Your task to perform on an android device: I would like to switch the text style of the Maria Rossi document in the Polaris Office app to Title 1.
Image 0: 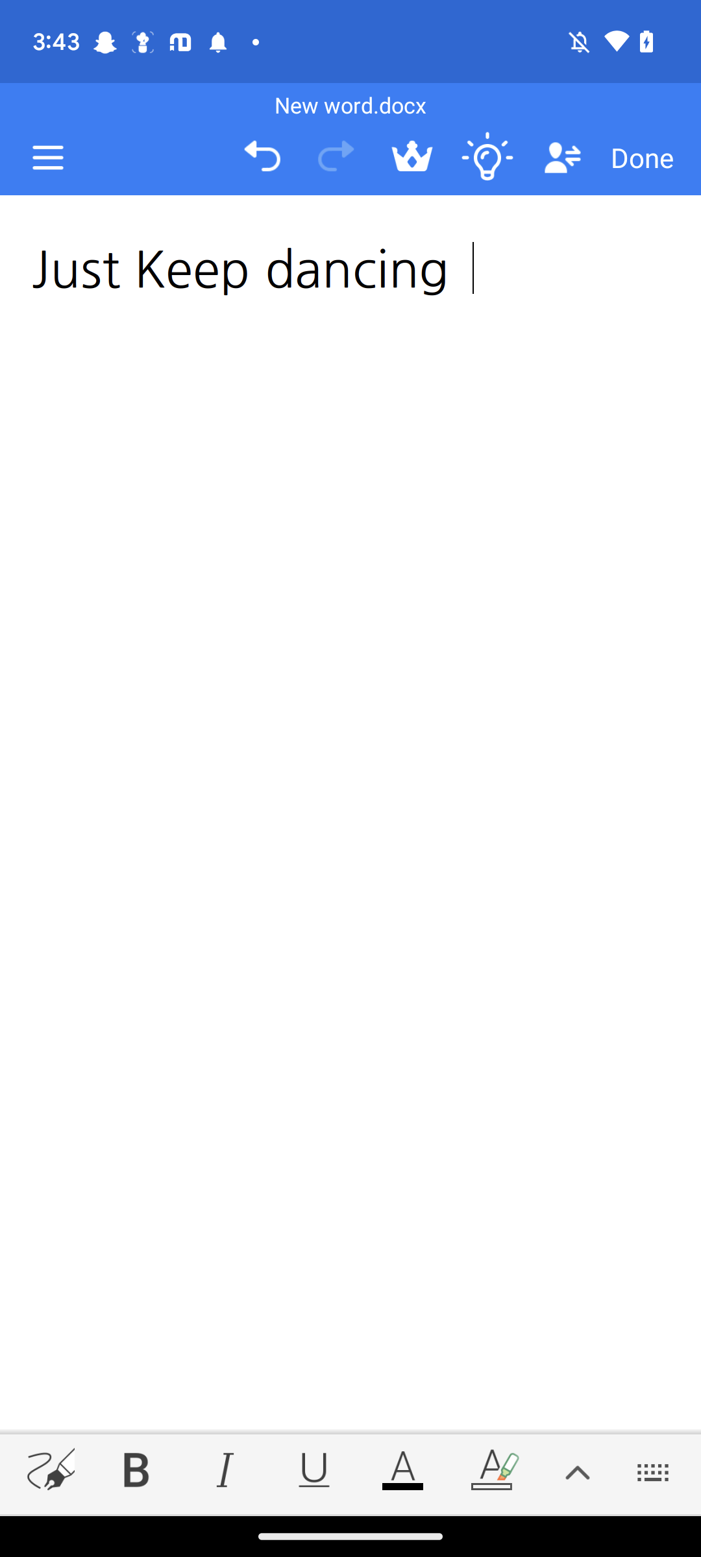
Click on the flip icon
Step 0: click (574, 1488)
Image 1: 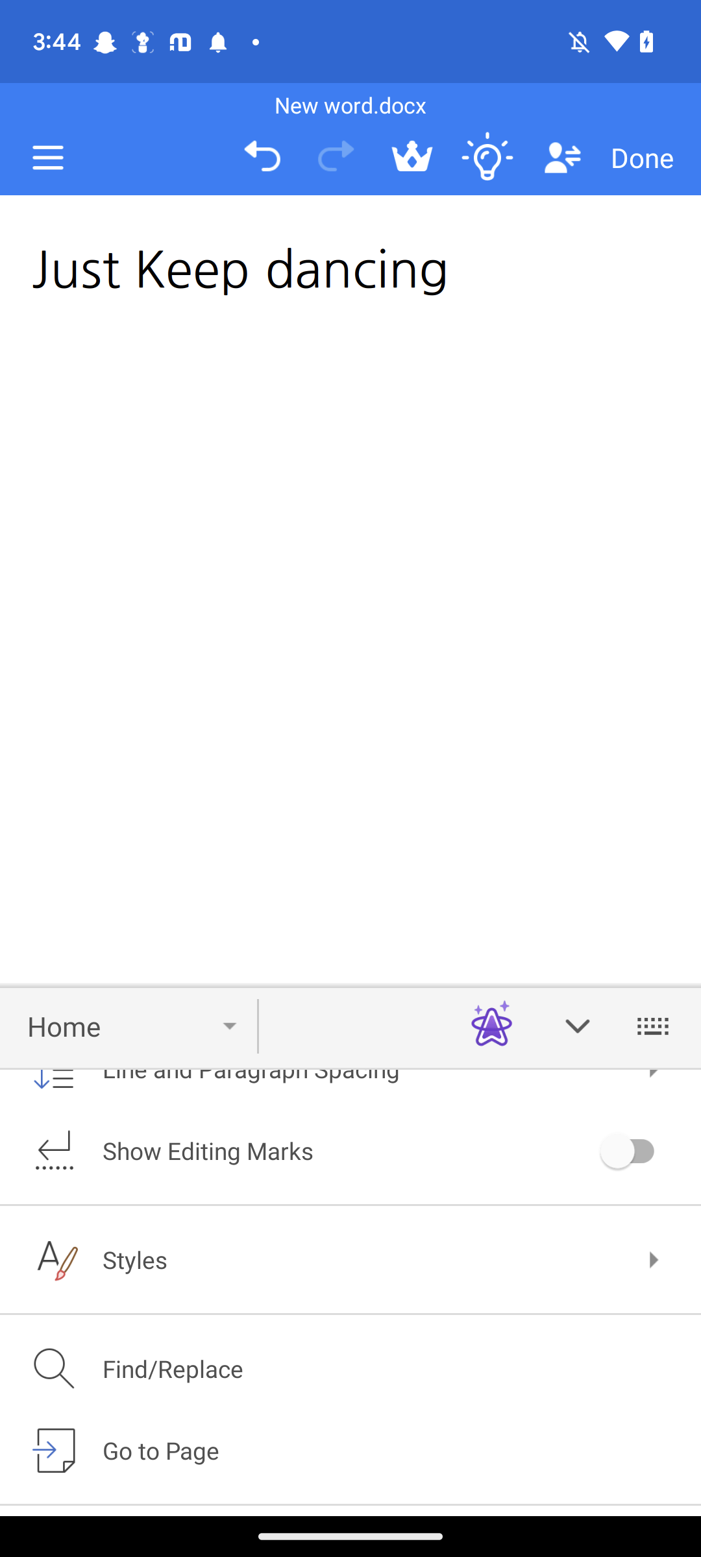
Click on Styles
Step 1: click (493, 1273)